Your task to perform on an android device: Open the google slides app and save the book report file as Powerpoint with extension (.pptx) .
Image 0: 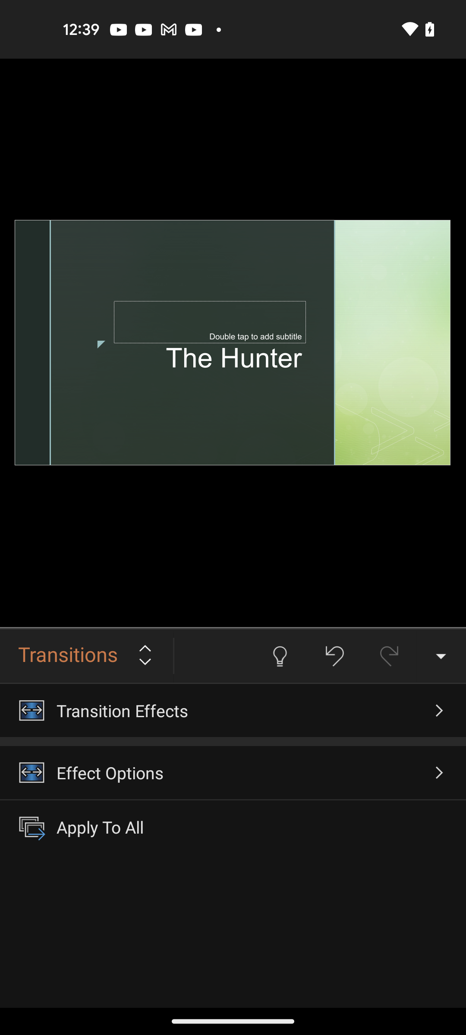
Open the Google Slides app
Step 0: open app "Slides"
Image 2: 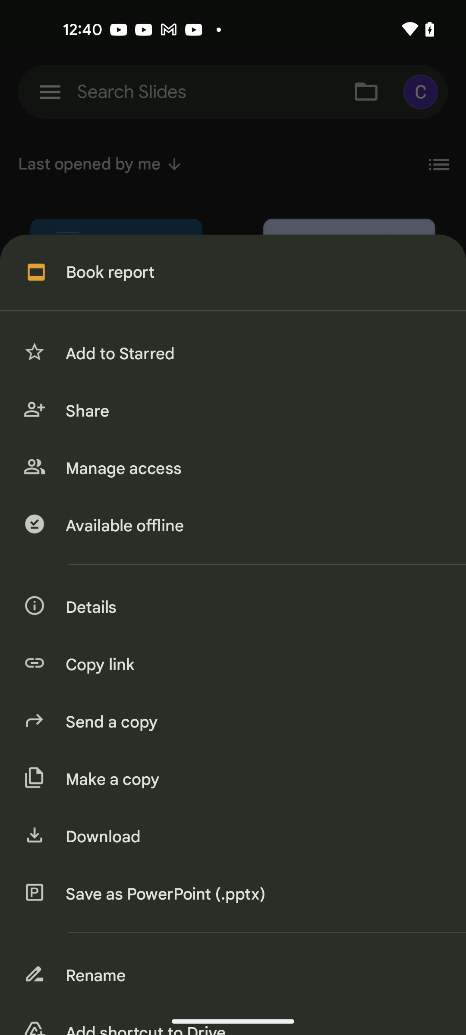
Select Save as PowerPoint (.pptx) option
Step 2: click (252, 894)
Image 3: 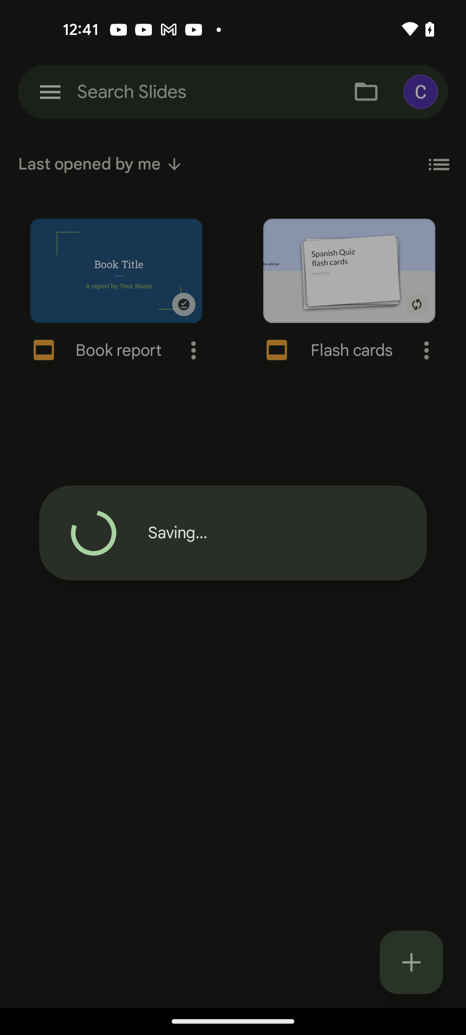
Select Save as PowerPoint (.pptx) option
Step 3: wait